Your task to perform on an android device: I want to get to Dubai as soon as possible and use the Expedia app to check the details of the flight leaving at 2:45 p.m.
Image 0: 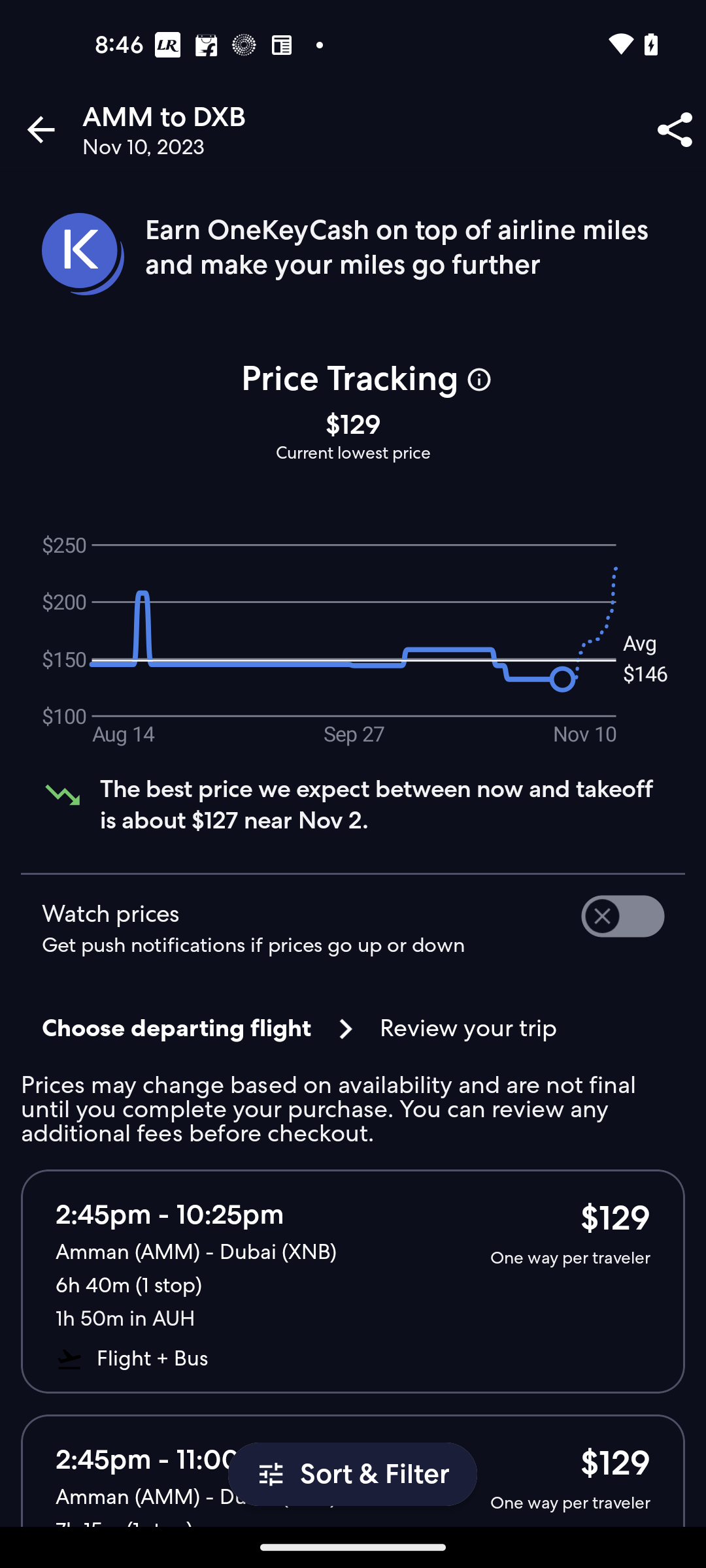
Click on the First searched flight
Step 0: click (196, 1252)